Your task to perform on an android device: i would like  to send an audio that i was recorded to my father please share the audio clip named "forever" to giorgio.rossi196503@gmail.com through smart recorder app 
Image 0: 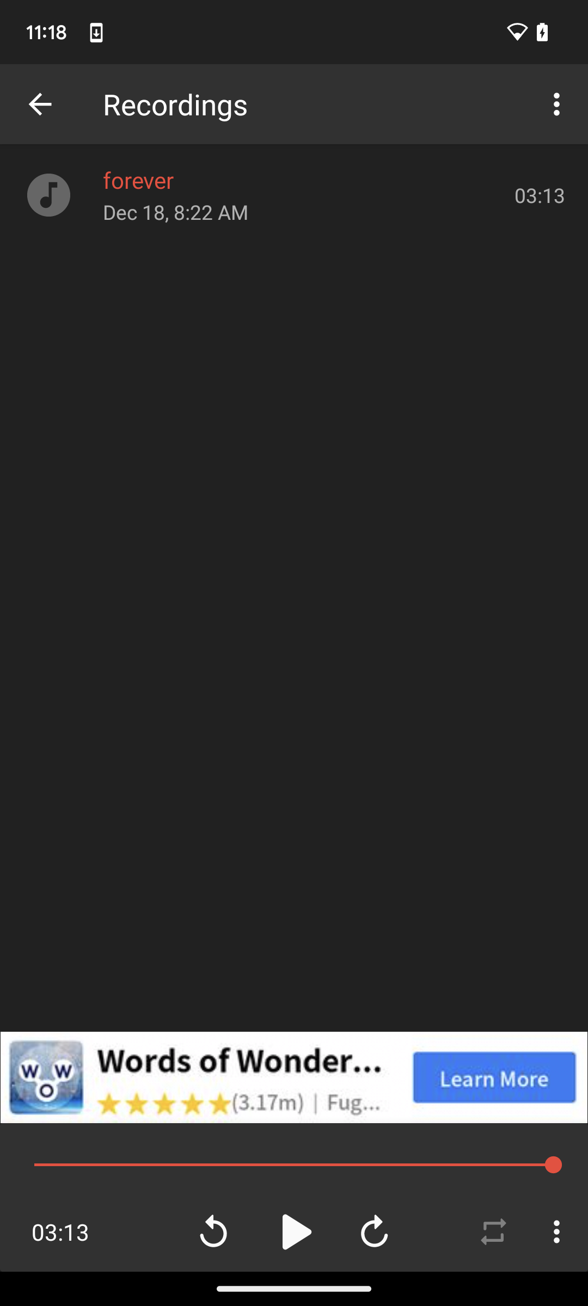
click on vertical three dot line button at the lower right corner of the screen to share an audio file
Step 0: click (556, 1231)
Image 1: 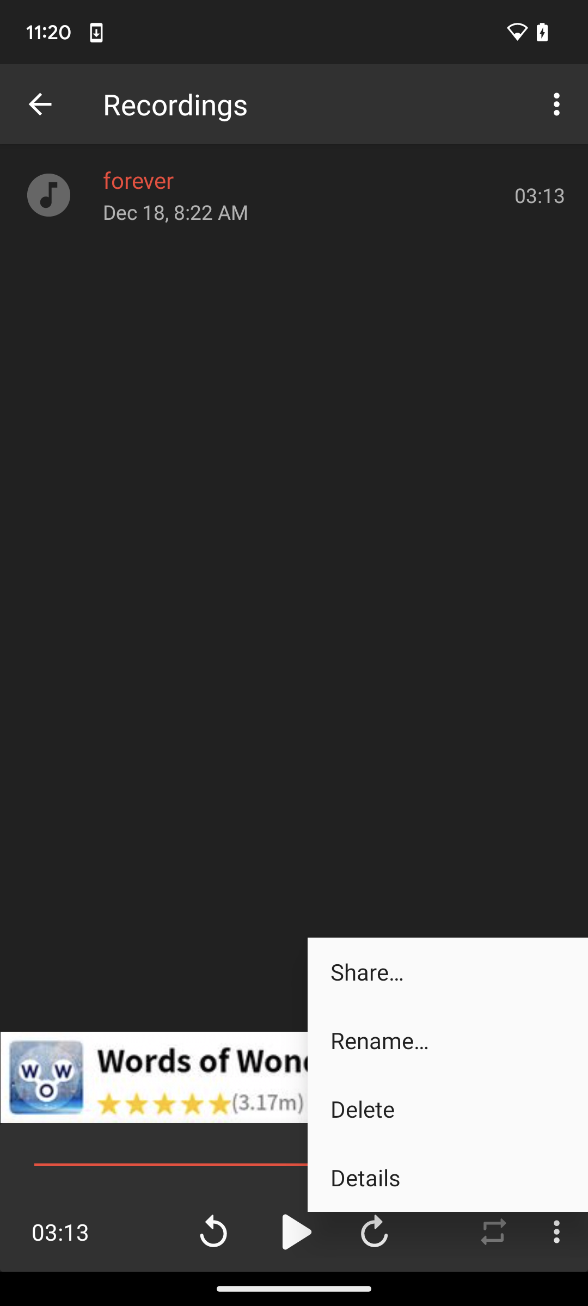
click on share button ( first option ) at the lower right corner of the screen on pop up window 
Step 1: click (448, 971)
Image 2: 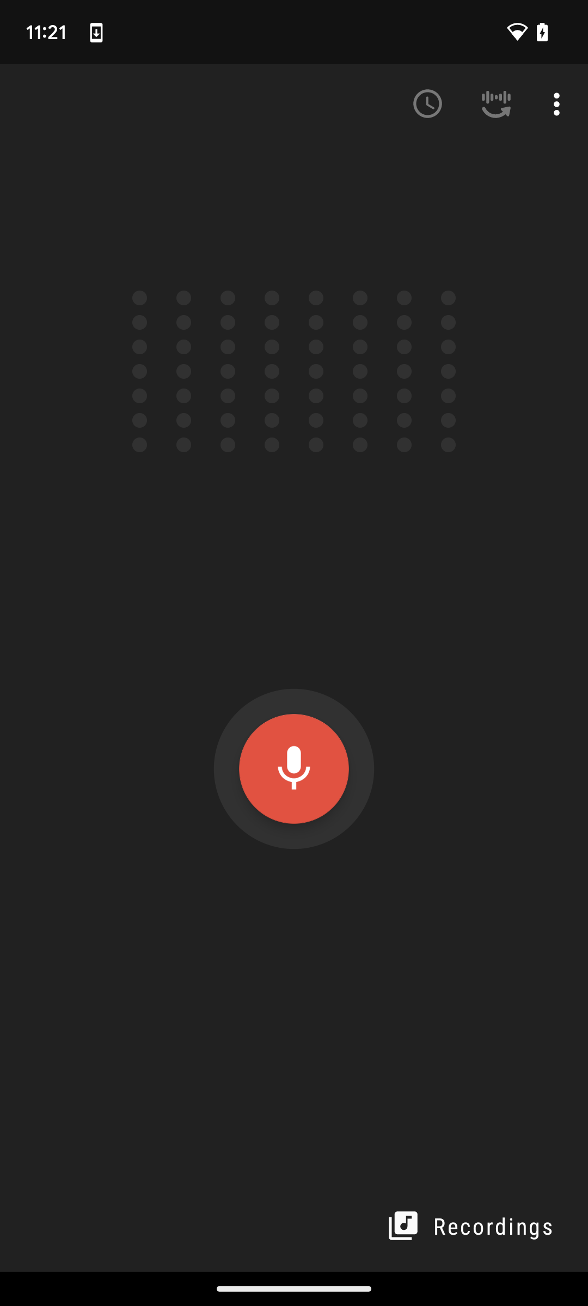
click on share button ( first option ) at the lower right corner of the screen on pop up window 
Step 2: wait
Image 3: 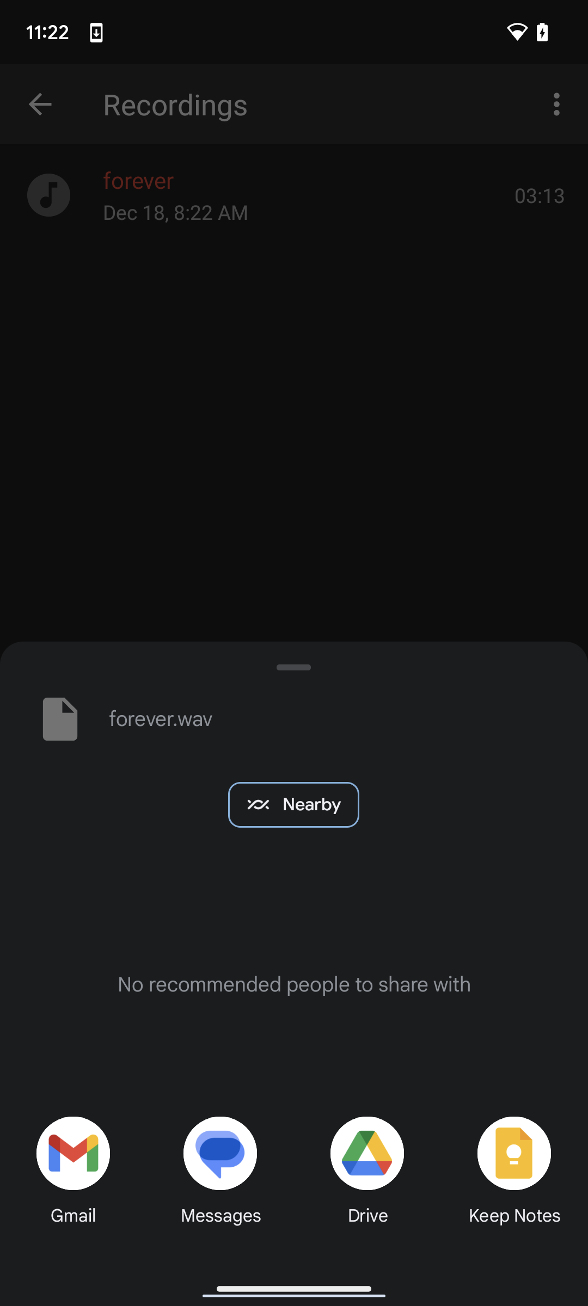
choose first option ( gmail) from pop up window at lower left corner of the screen 
Step 3: click (75, 1139)
Image 4: 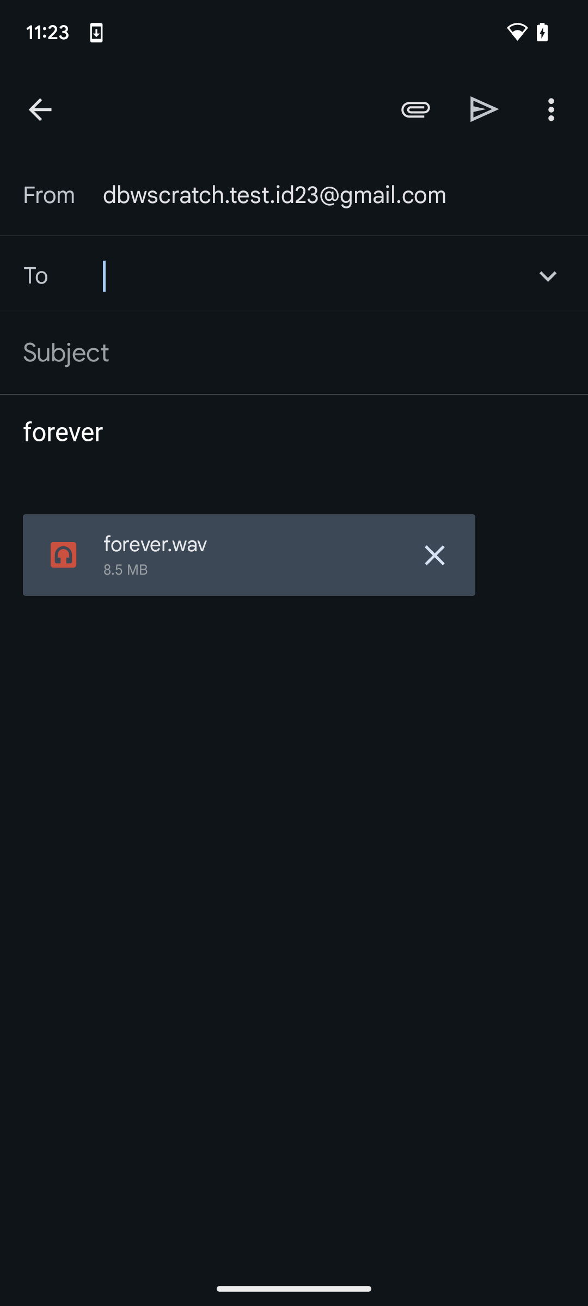
type giorgio.rossi196503@gmail.com at top second column (TO) at top of the screen 
Step 4: type "giorgio.rossi196503@gmail.com"
Image 5: 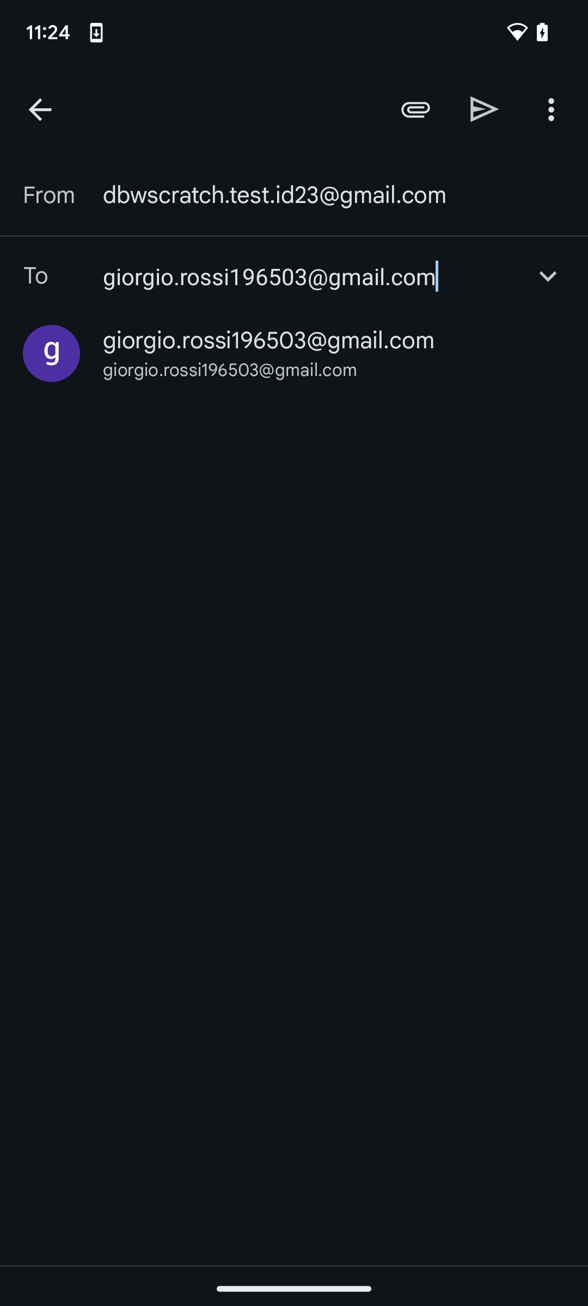
click on the send icon at top of the screen to share an audio 
Step 5: click (485, 109)